Your task to perform on an android device: Use the INFOBUS app to view the map-based directions from my home to the Sao Paulo Terminal-Tiete bus stop.
Image 0: 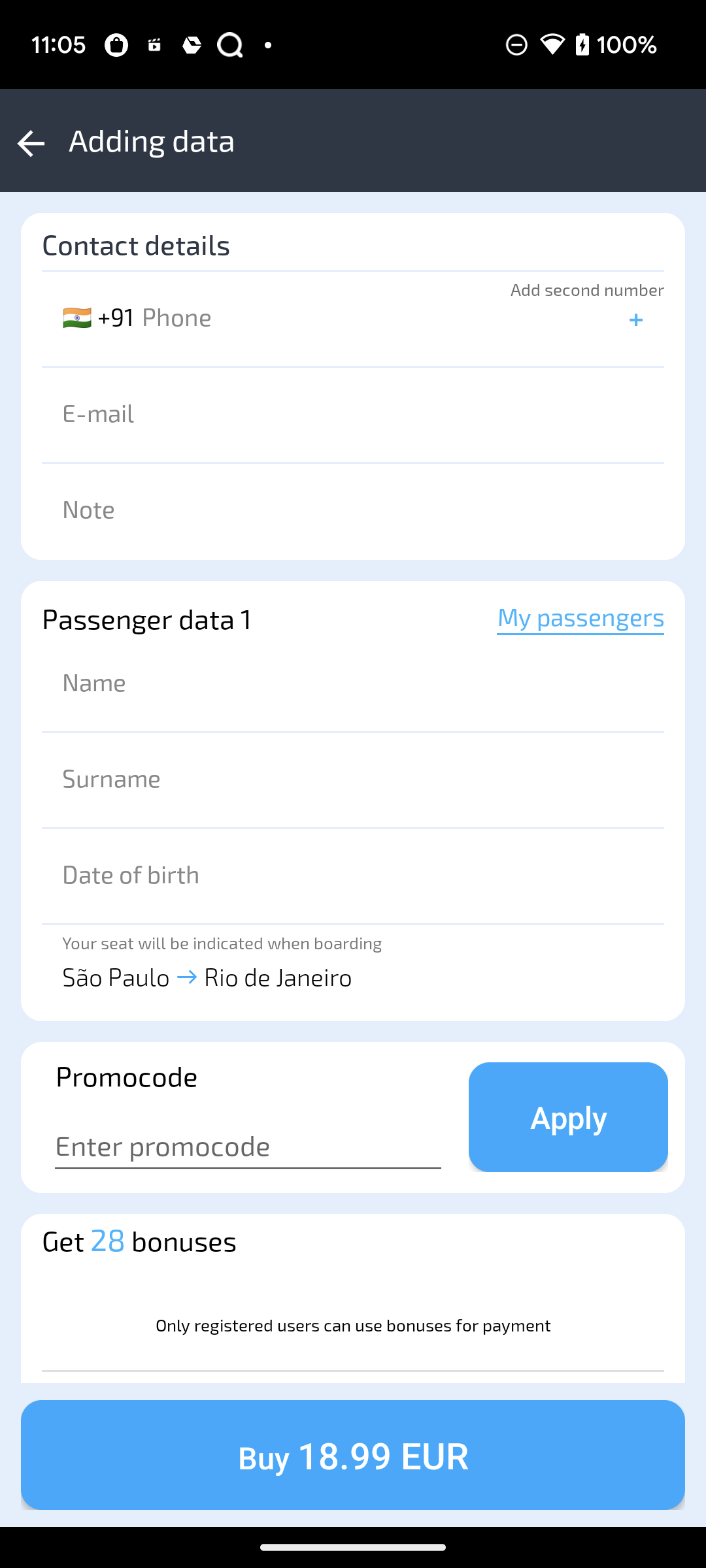
go back to the previous page
Step 0: press back button
Image 1: 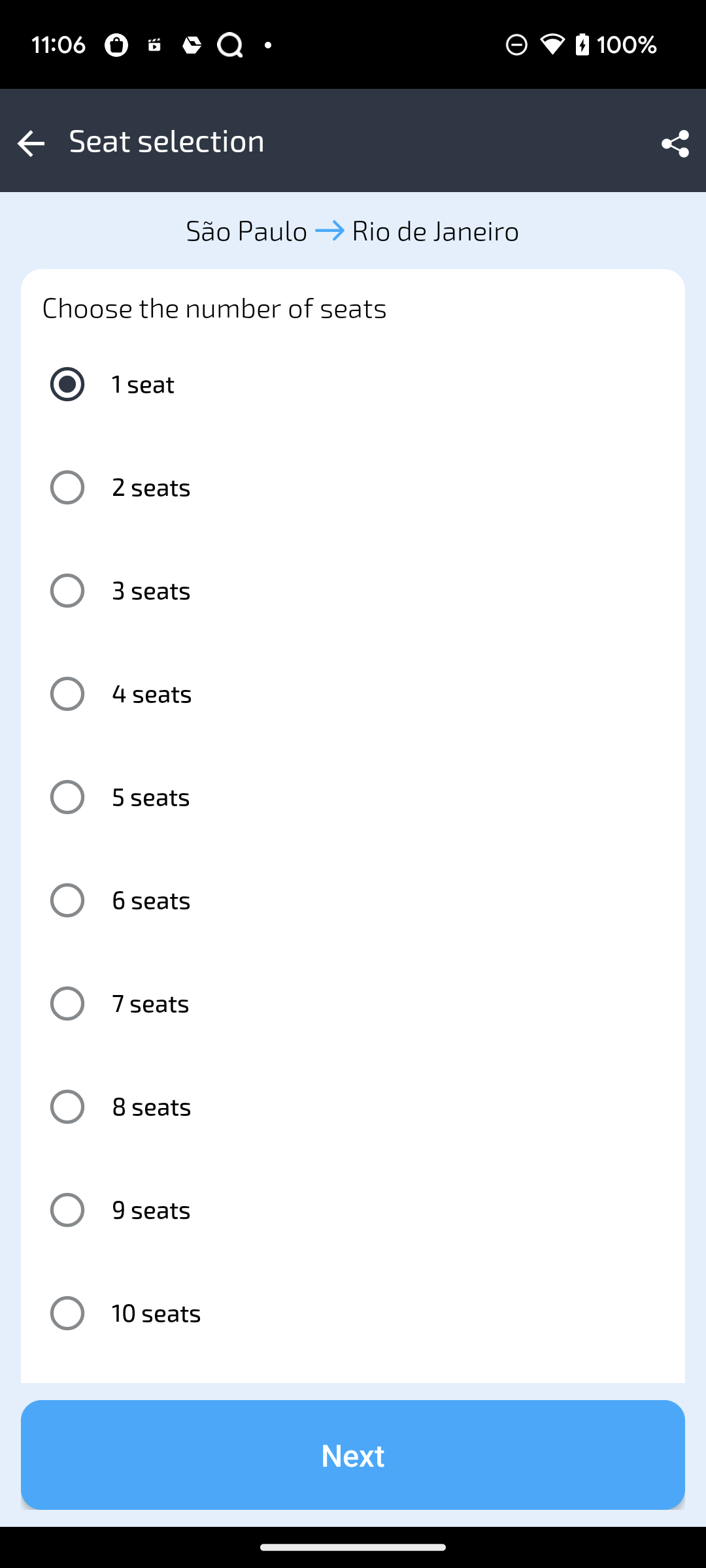
go back to the previous page
Step 1: press back button
Image 2: 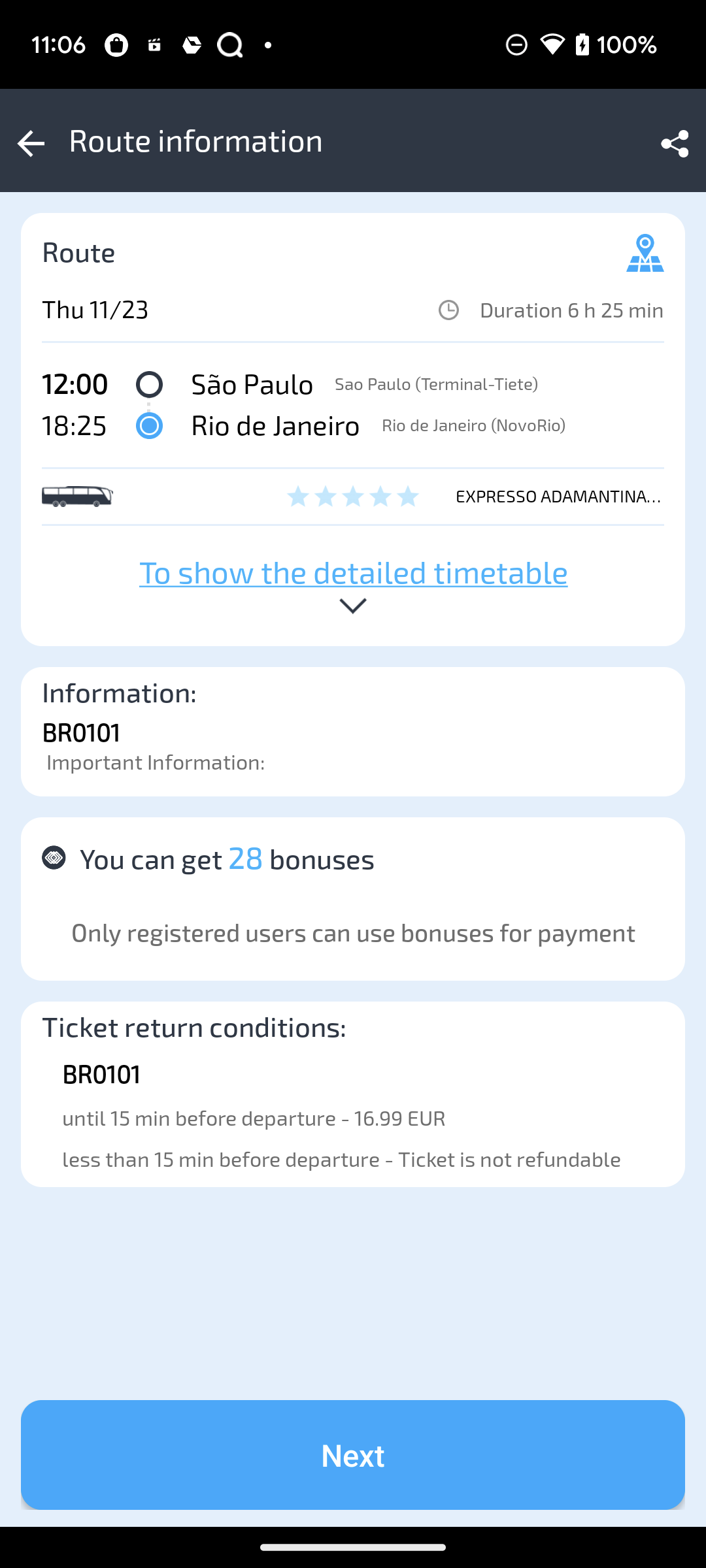
Click on the Map icon at the right corner of Route
Step 2: click (645, 252)
Image 6: 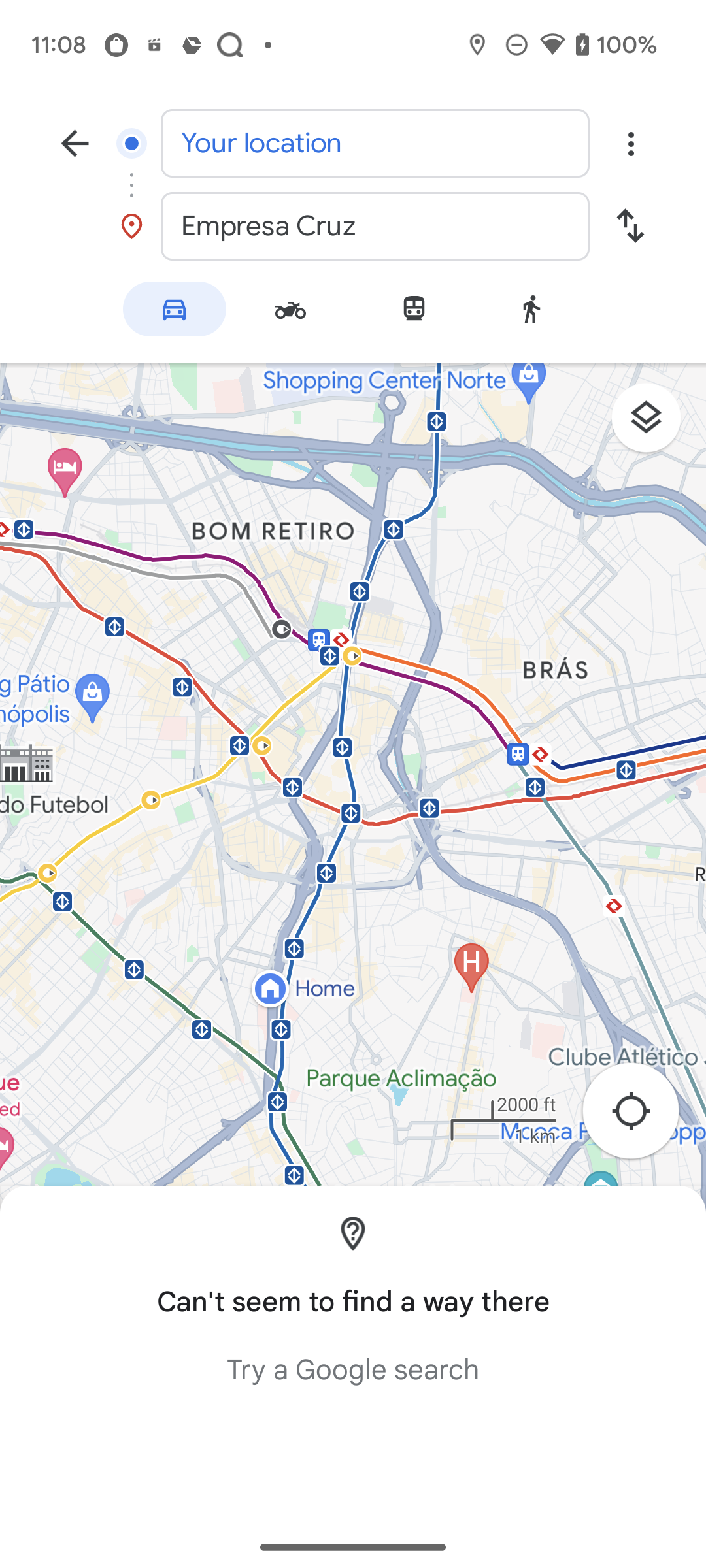
Click on Your Location
Step 6: click (375, 143)
Image 7: 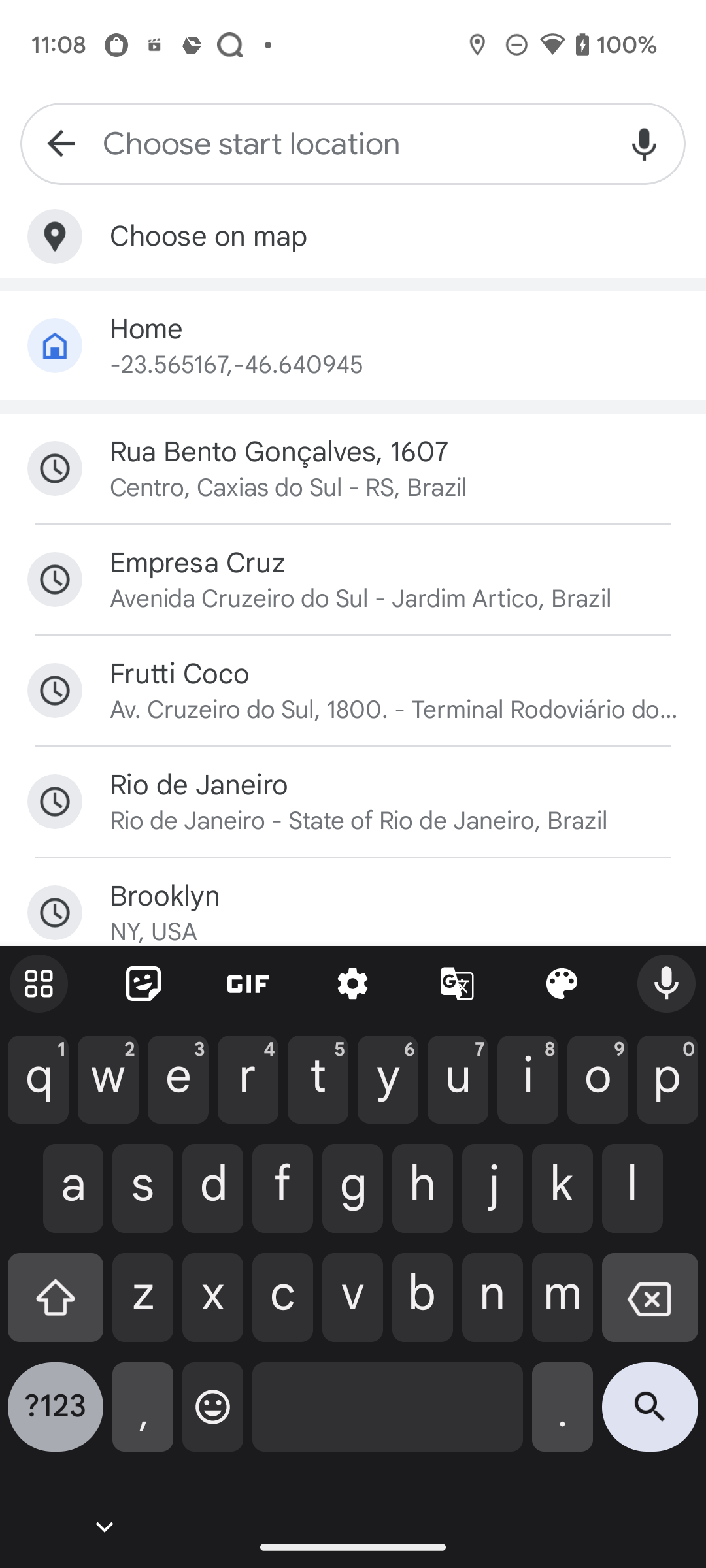
Click on Home 
Step 7: click (394, 329)